Your task to perform on an android device: Go to MyTunerRadio and listen to Ford electric vehicle owners to get access to Tesla
Image 0: 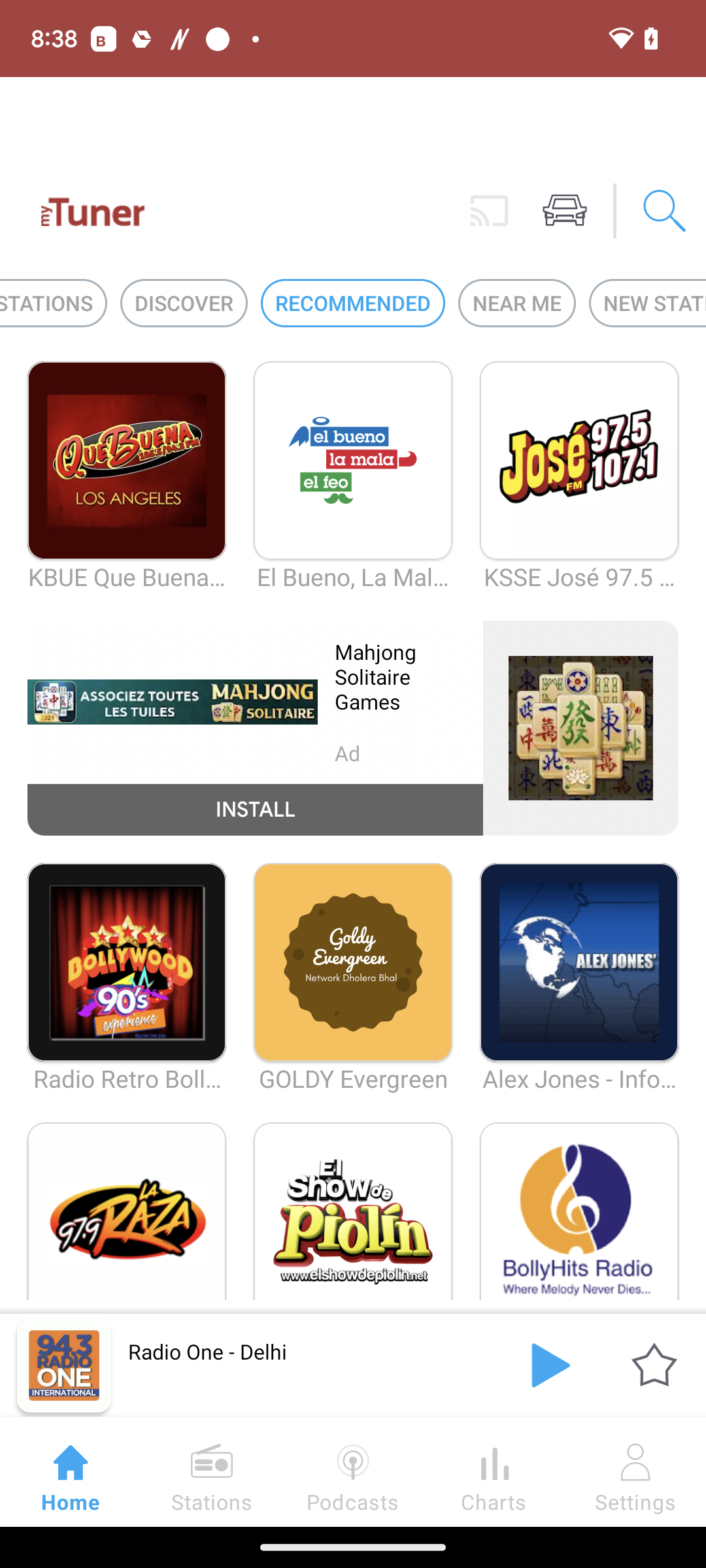
Click on the podcasts option at the bottom of the screen after the stations and before the charts option
Step 0: click (353, 1471)
Image 3: 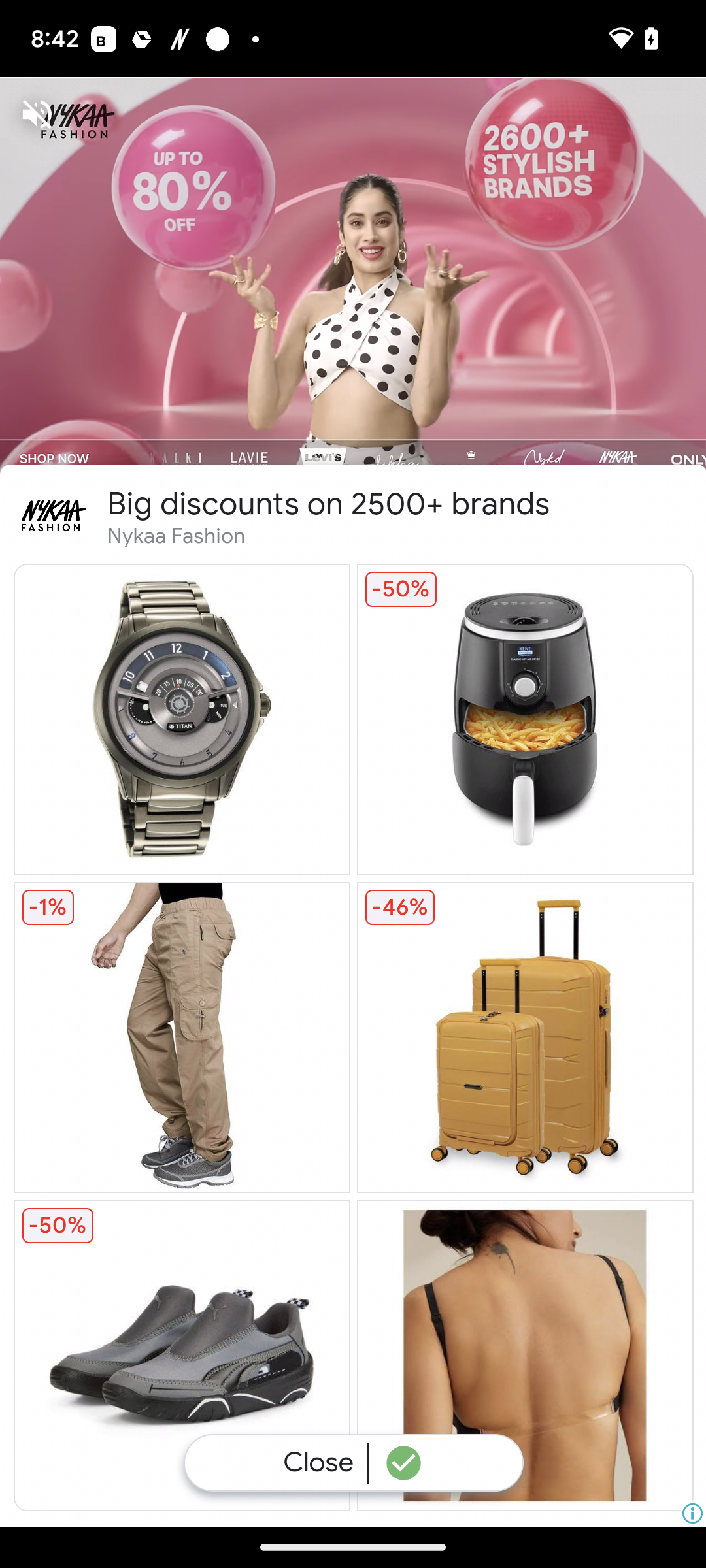
Close the ad
Step 3: click (318, 1463)
Image 4: 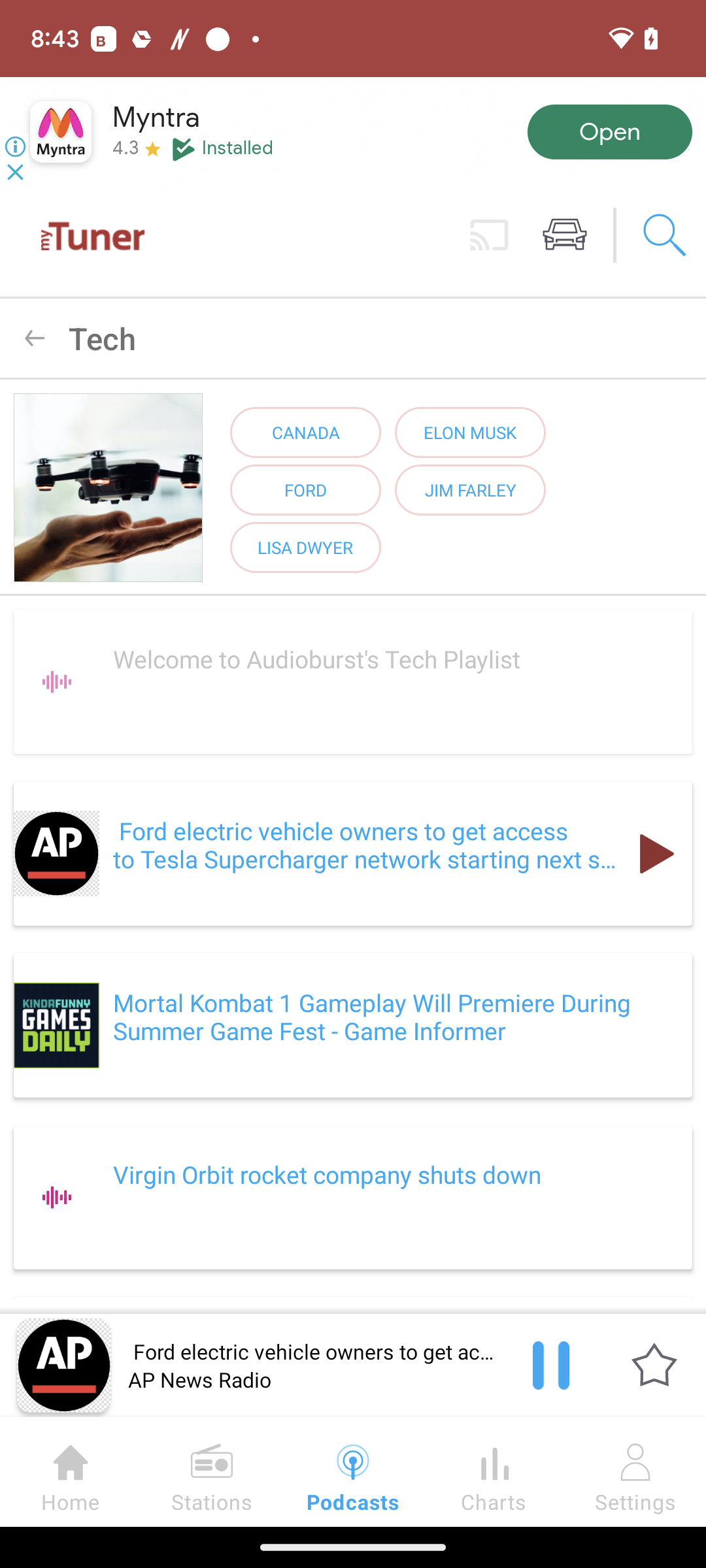
Click on the second option in the middle of the screen
Step 4: click (367, 844)